Your task to perform on an android device: My wife told me to view the comparison of Heavy-Duty Rubber-Coated Adjustable Wrench  with others before purchasing them, so compare this wrench set with others in the Temu app.
Image 0: 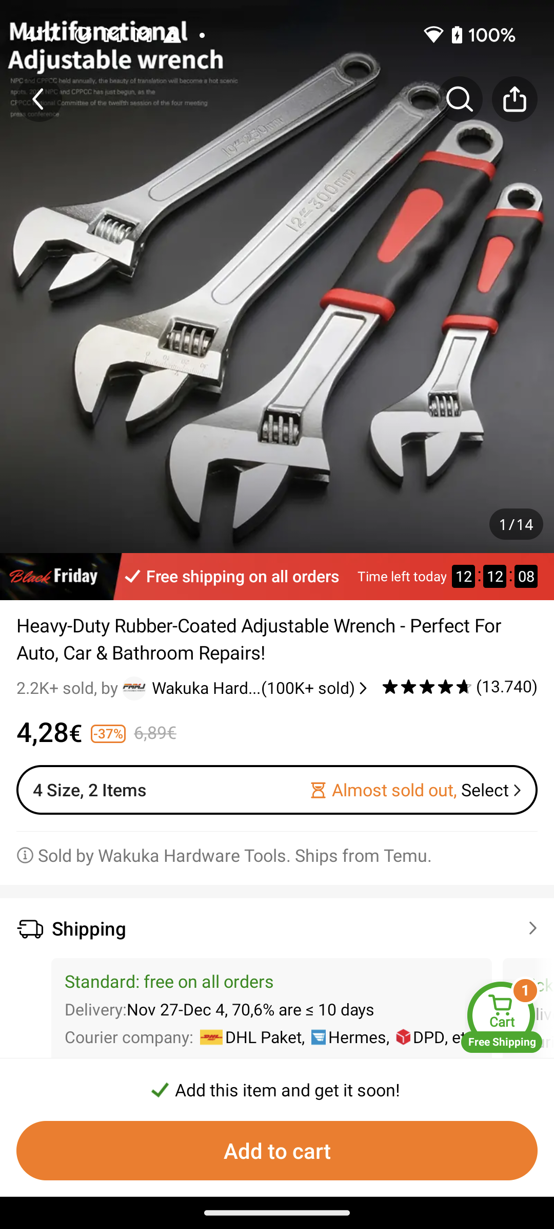
Scroll down to view other wrench sets.
Step 0: scroll down
Image 1: 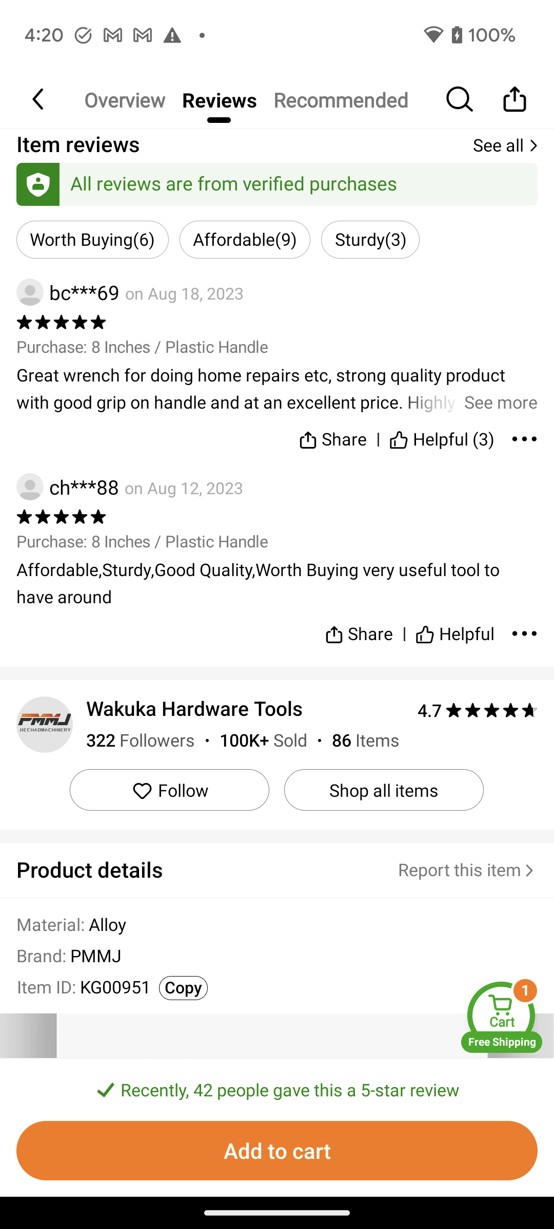
Scroll down to view other wrench sets.
Step 1: scroll down
Image 2: 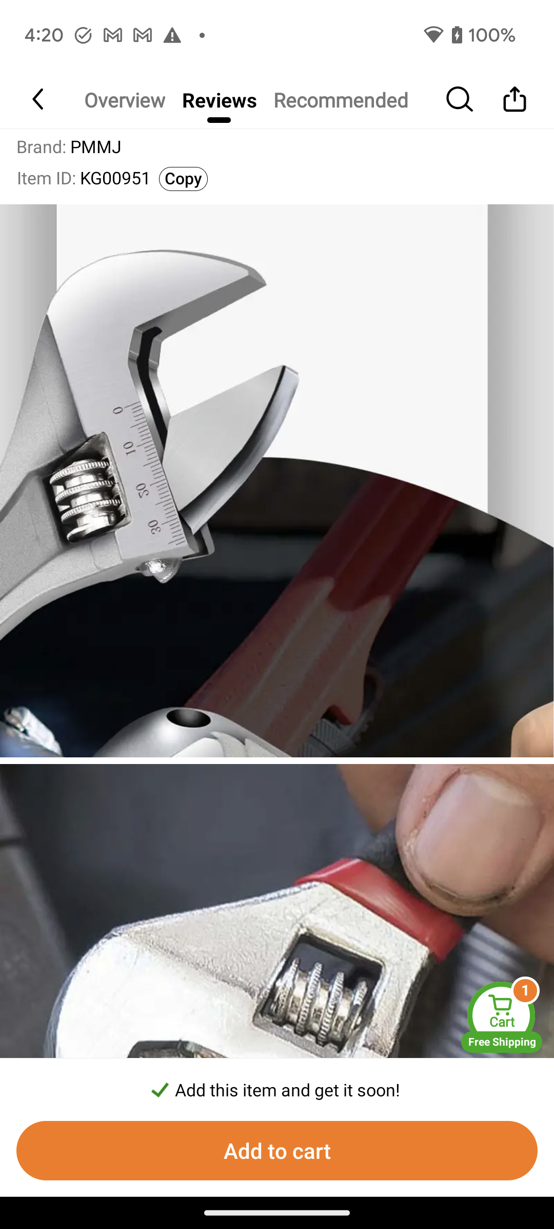
Scroll down to view other wrench sets.
Step 2: scroll down
Image 3: 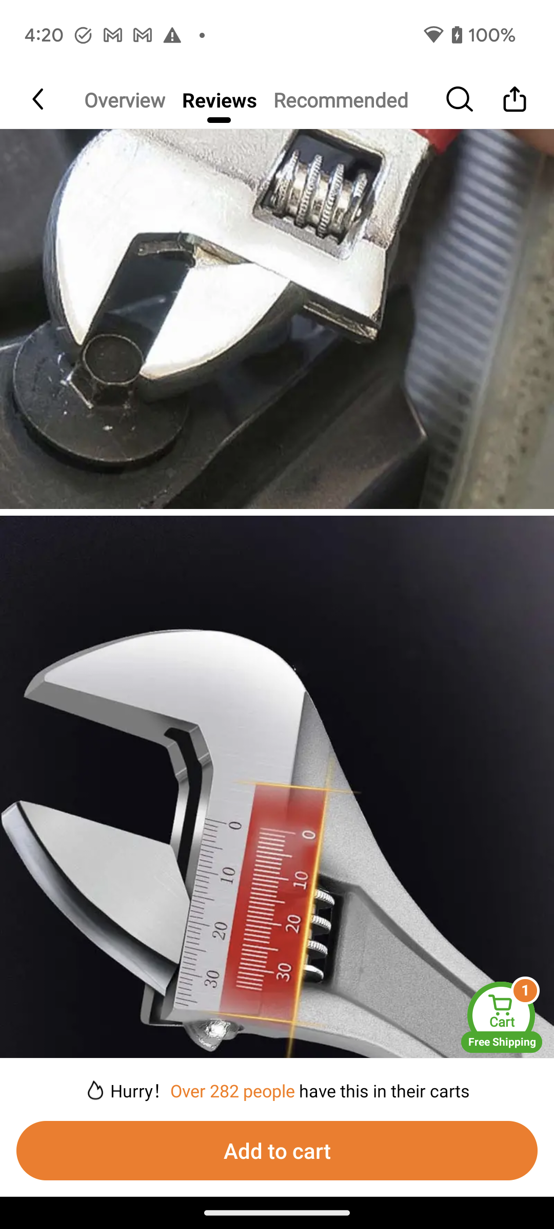
Scroll down to view other wrench sets.
Step 3: scroll down
Image 4: 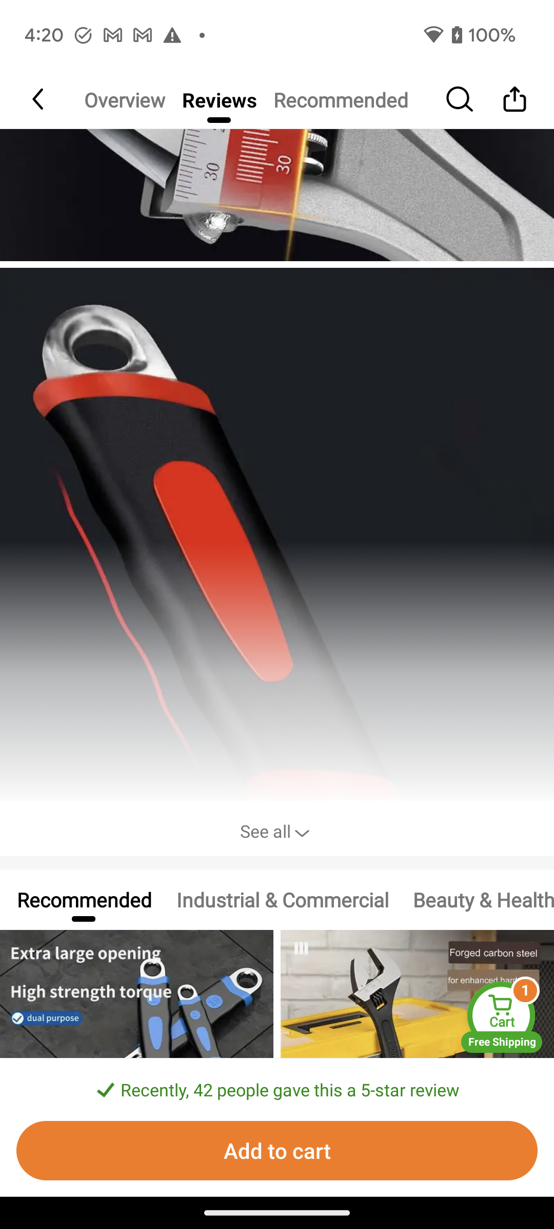
Scroll down to view other wrench sets.
Step 4: scroll down